Your task to perform on an android device: Show me all of the Bosch brand drills that are available. 
Image 0: 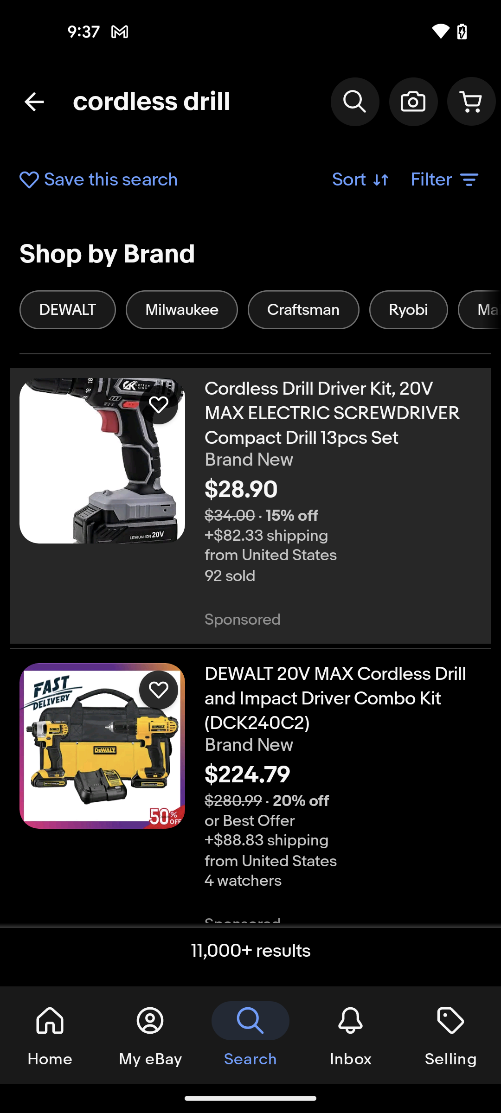
click on the filter option
Step 0: click (445, 180)
Image 2: 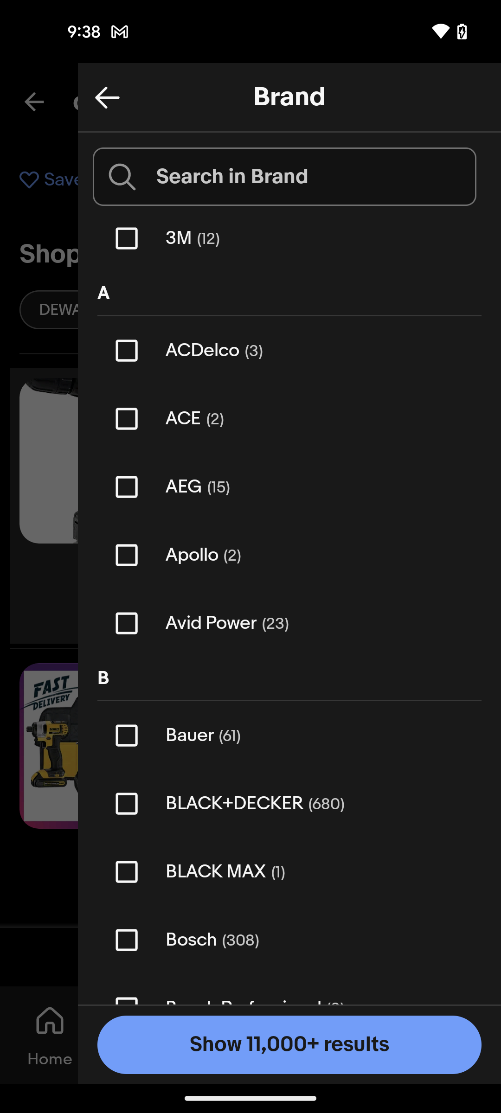
select Bosch brand
Step 2: click (189, 940)
Image 3: 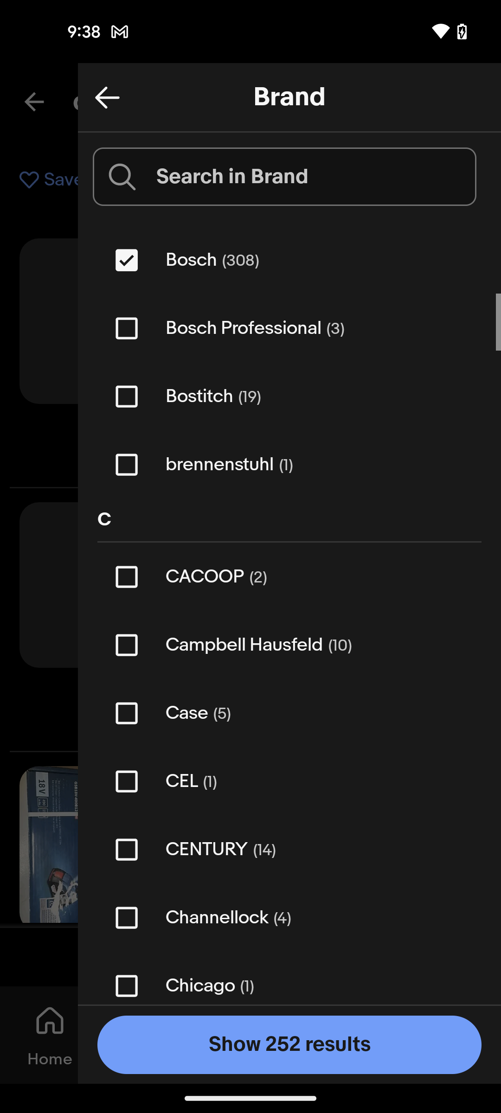
click on show results
Step 3: click (318, 1015)